Your task to perform on an android device: I want to use the To-Do Reminder app to share my reminder of buying New Balance hiking shoes with my son, Evan Kramer, at his email address, evankramer@gmail.com.
Image 0: 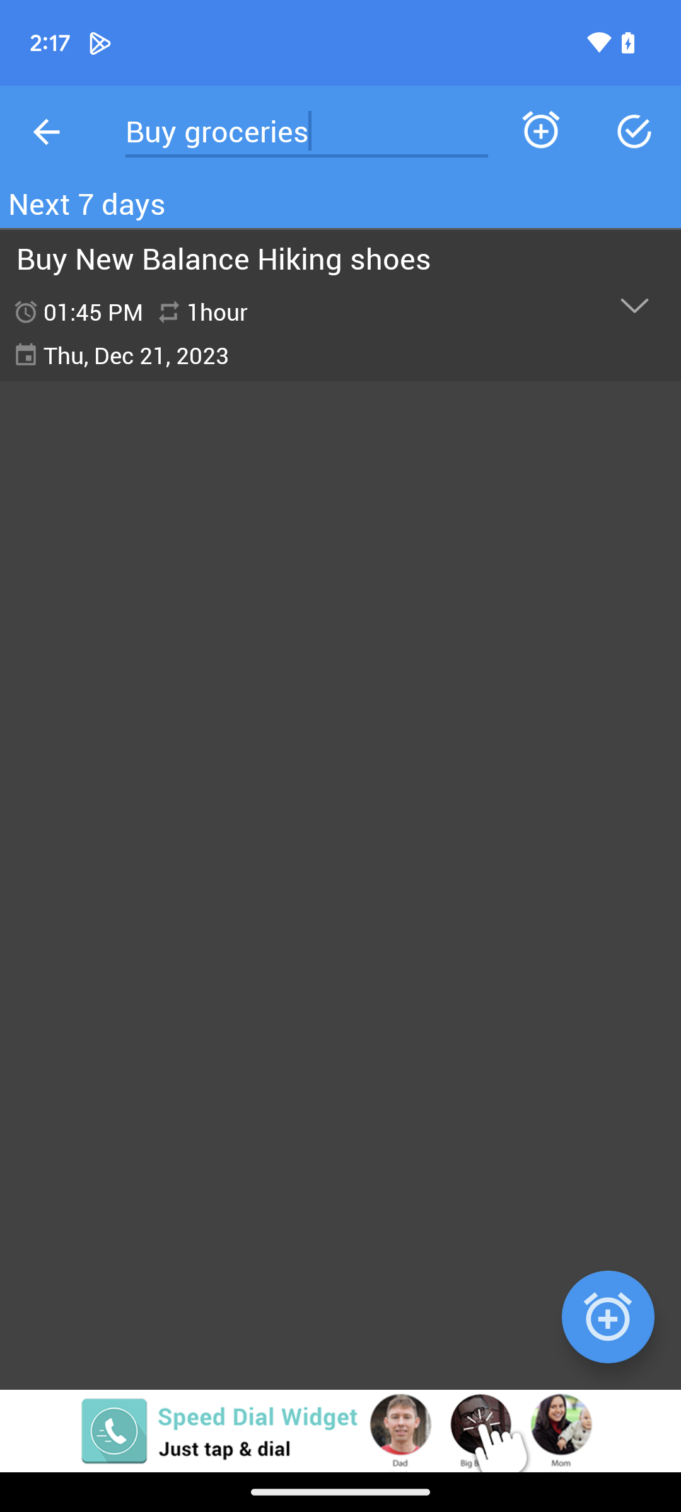
Click on the reminder to buy New Balance Hiking shoes
Step 0: click (257, 296)
Image 1: 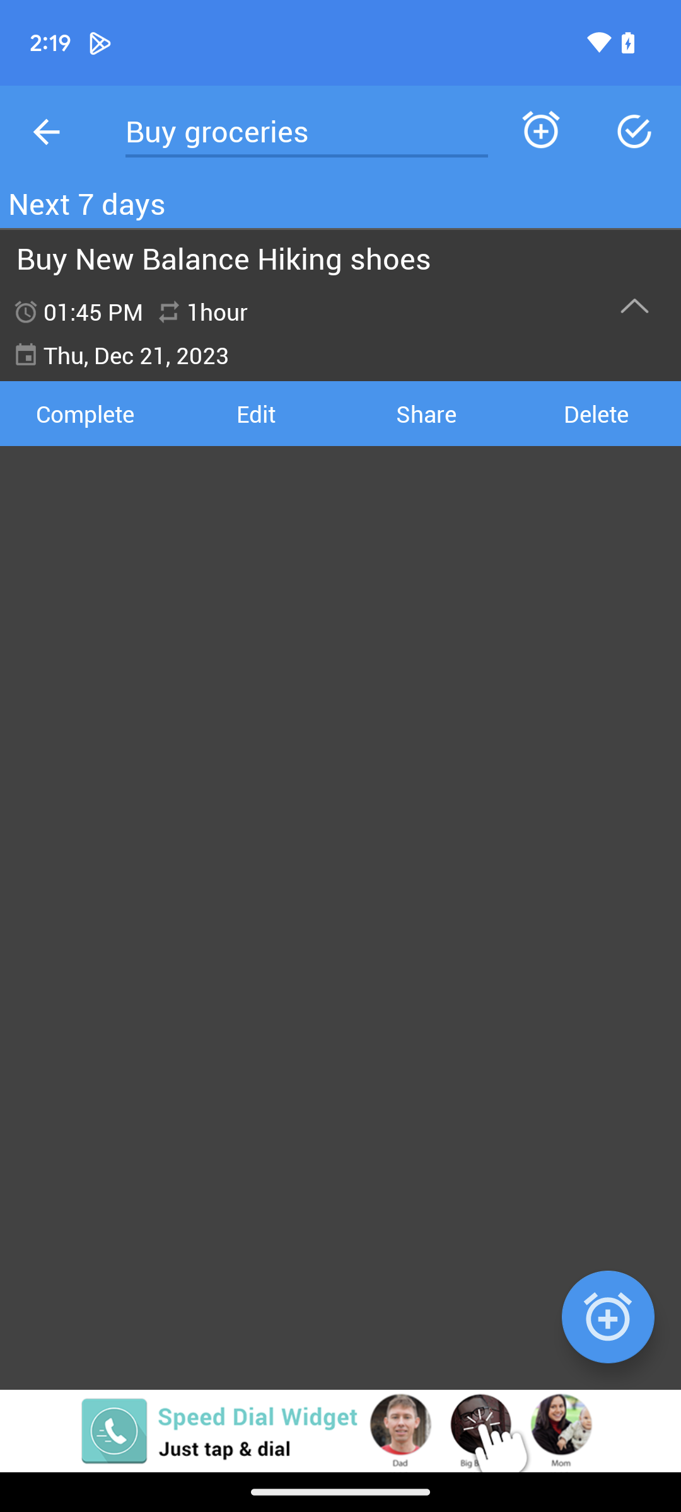
Click on edit
Step 1: click (255, 413)
Image 2: 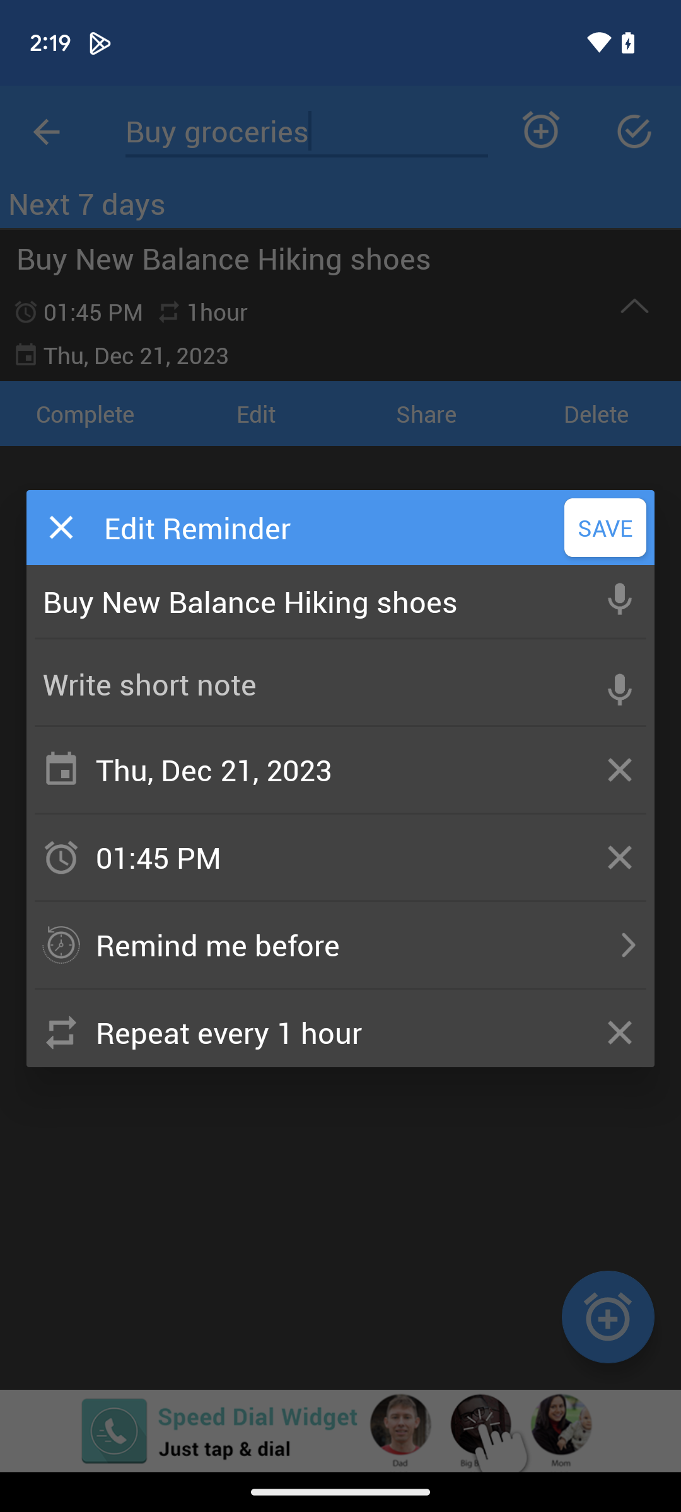
Go back
Step 2: press back button
Image 3: 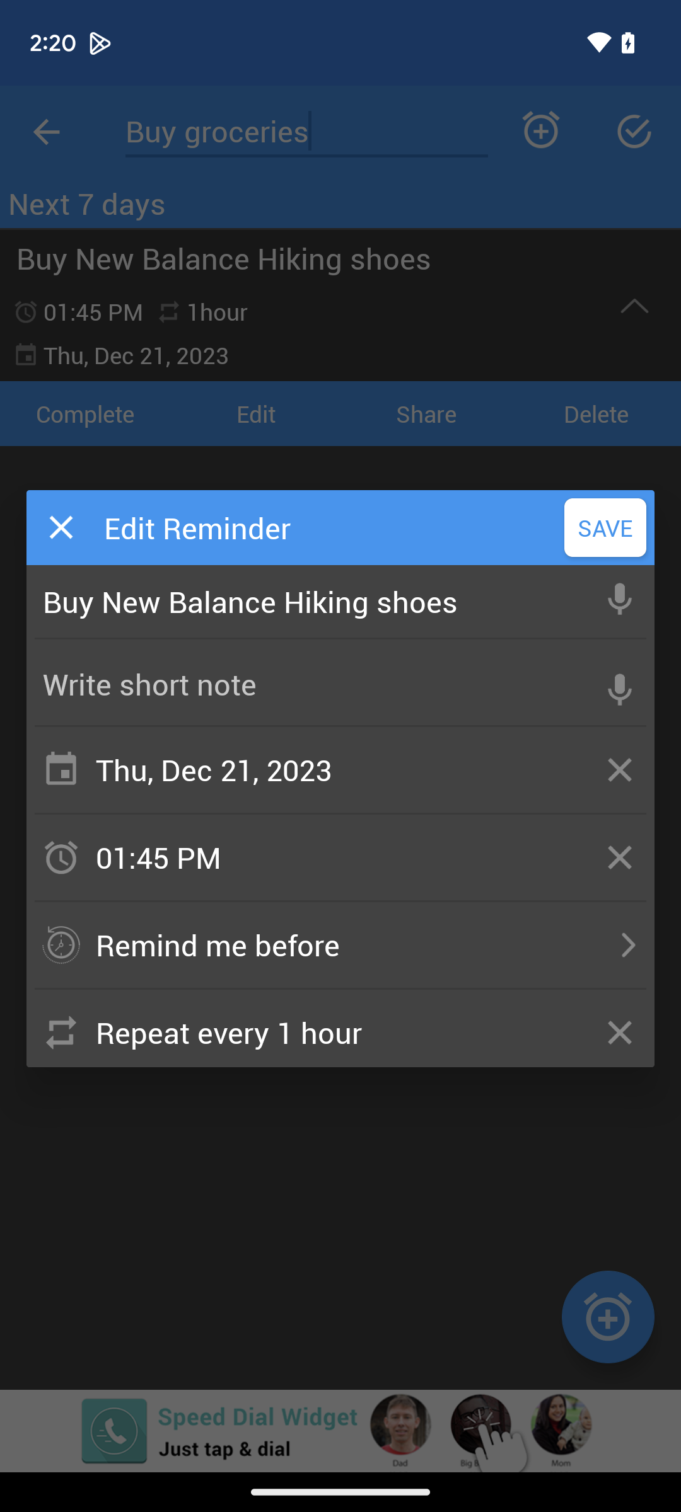
Go back
Step 3: press back button
Image 4: 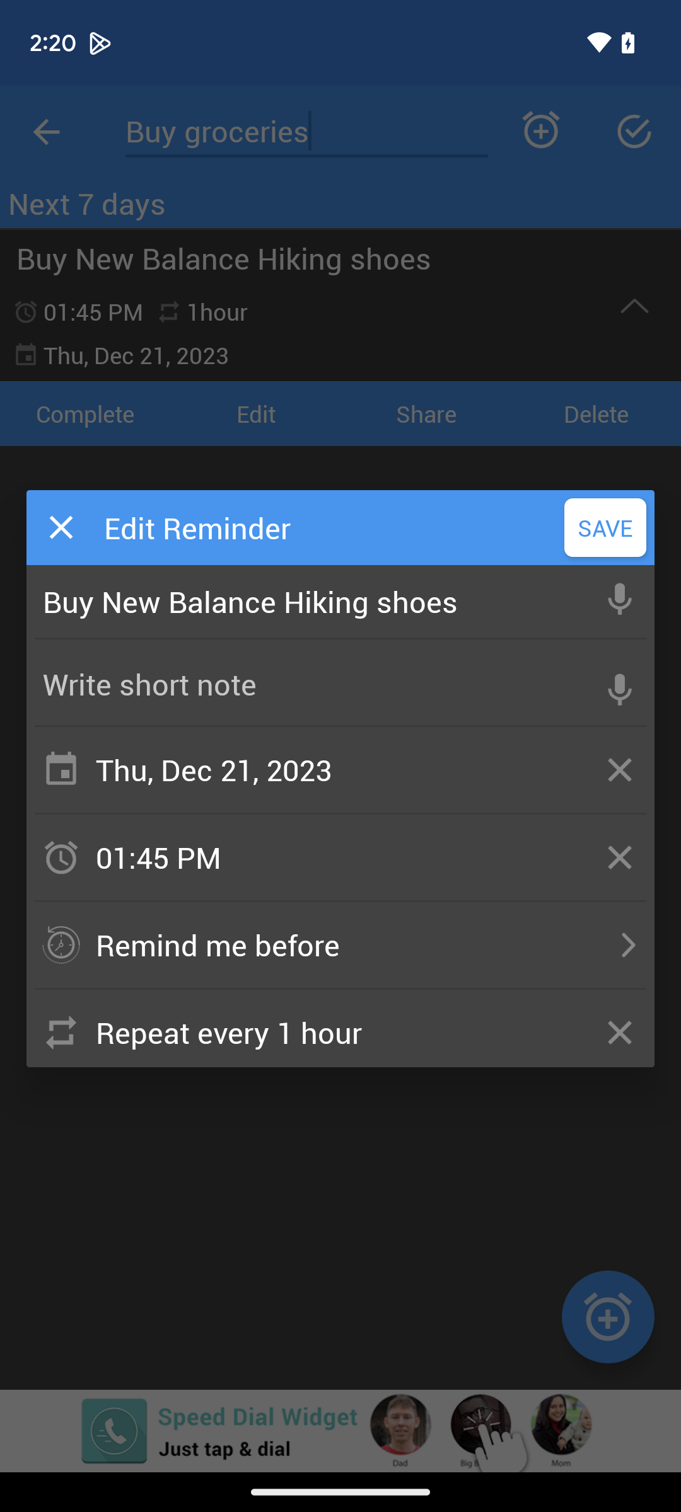
Go back
Step 4: click (605, 527)
Image 6: 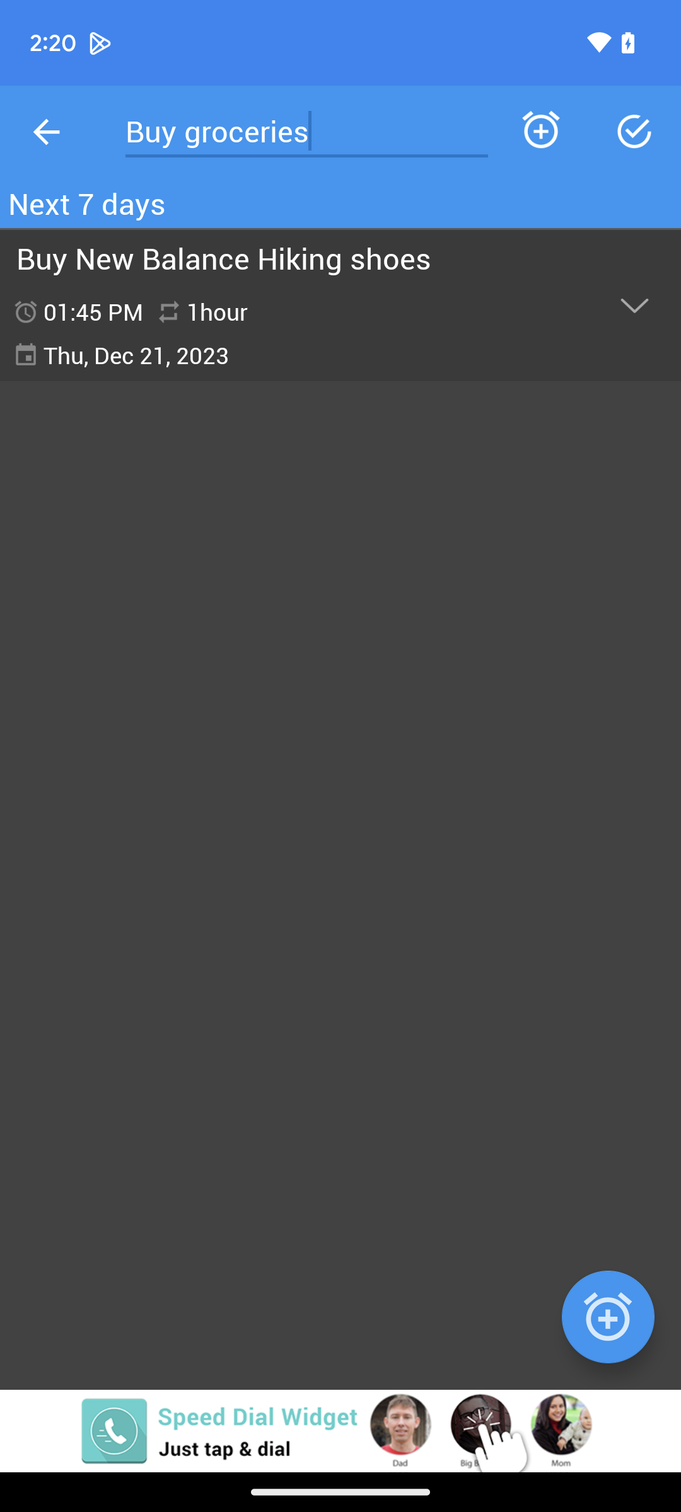
Click on update
Step 6: click (199, 311)
Image 7: 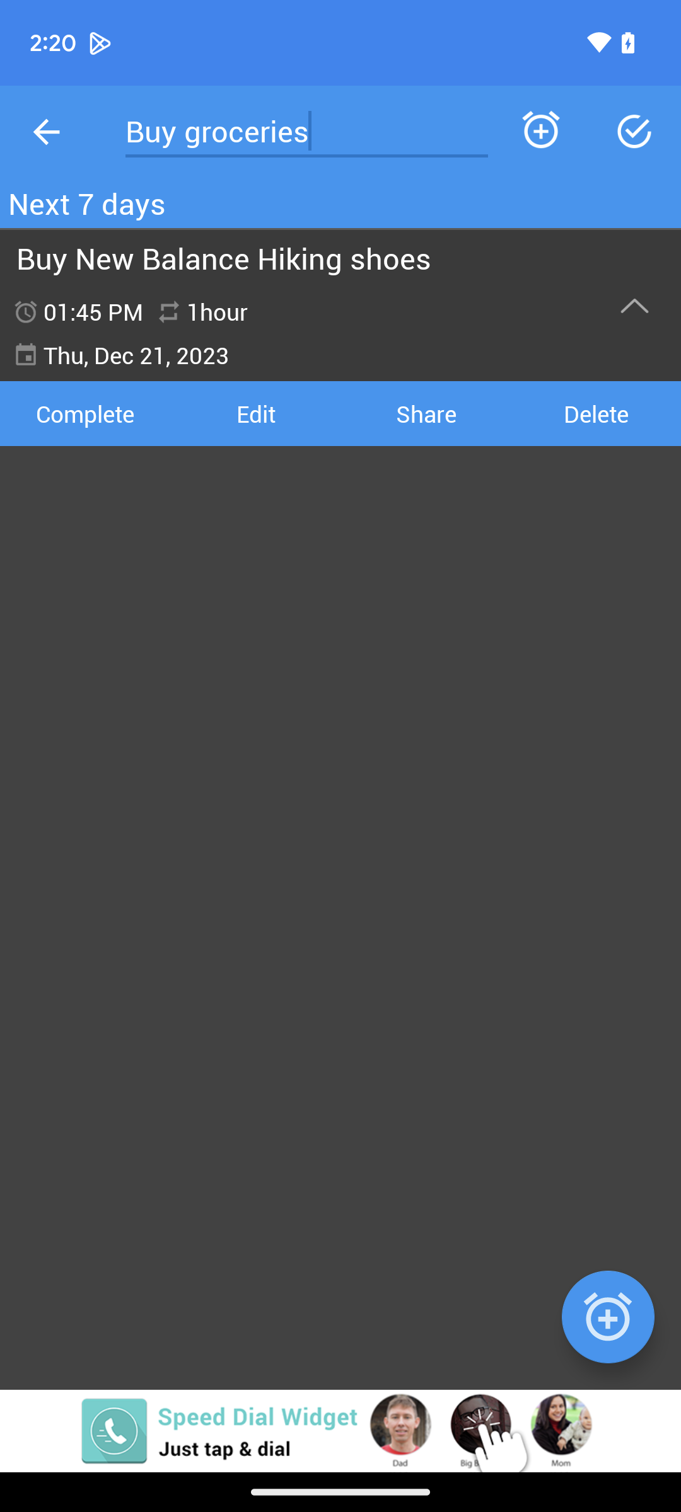
Click on share
Step 7: click (426, 413)
Image 9: 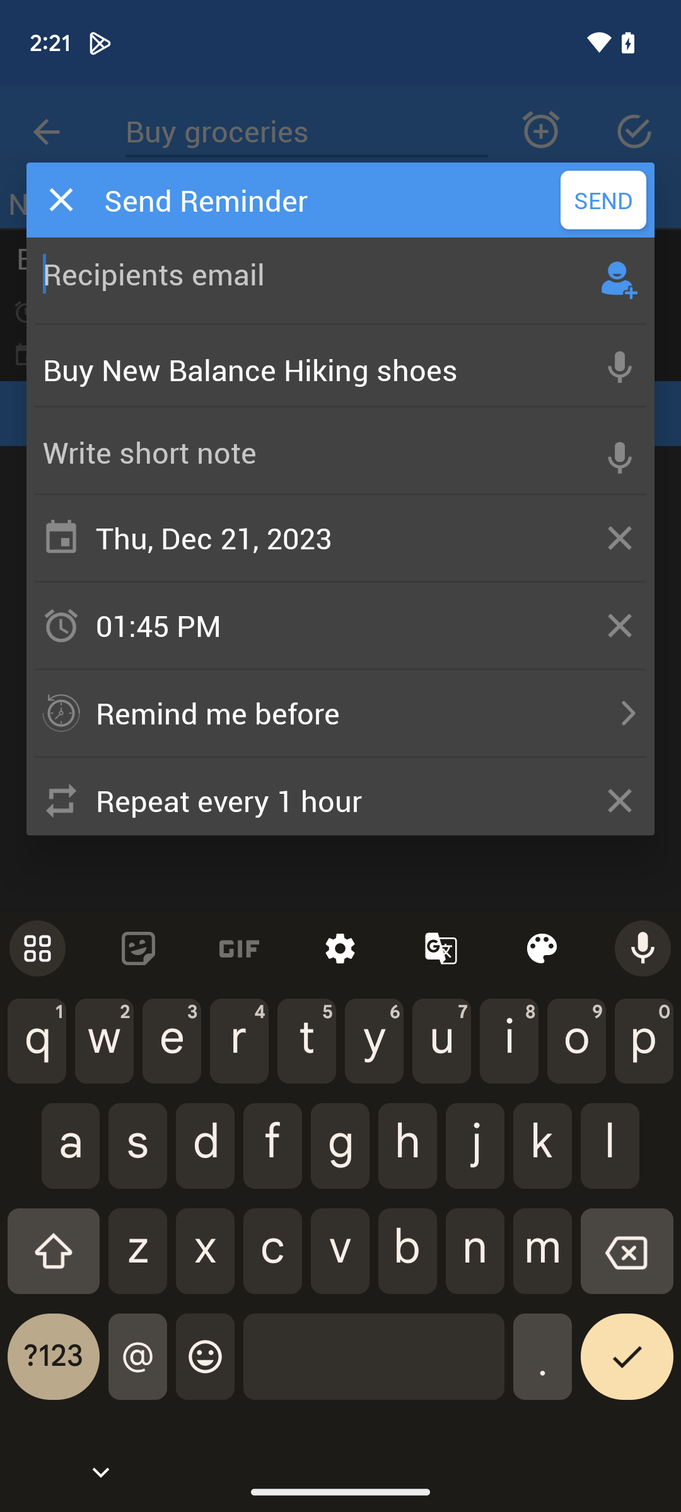
Add email id of Evan Kramer
Step 9: type "evankramer@gmail.com"
Image 10: 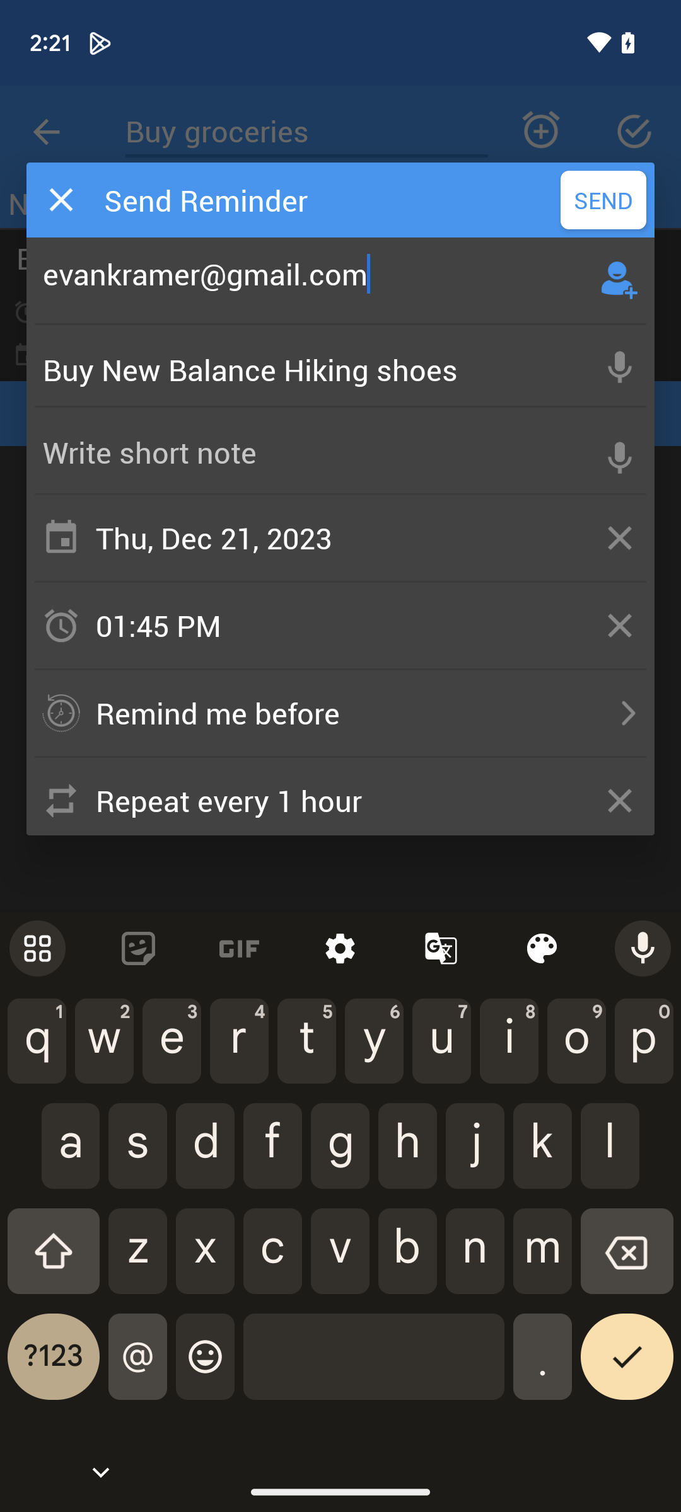
Click on send
Step 10: click (603, 200)
Image 12: 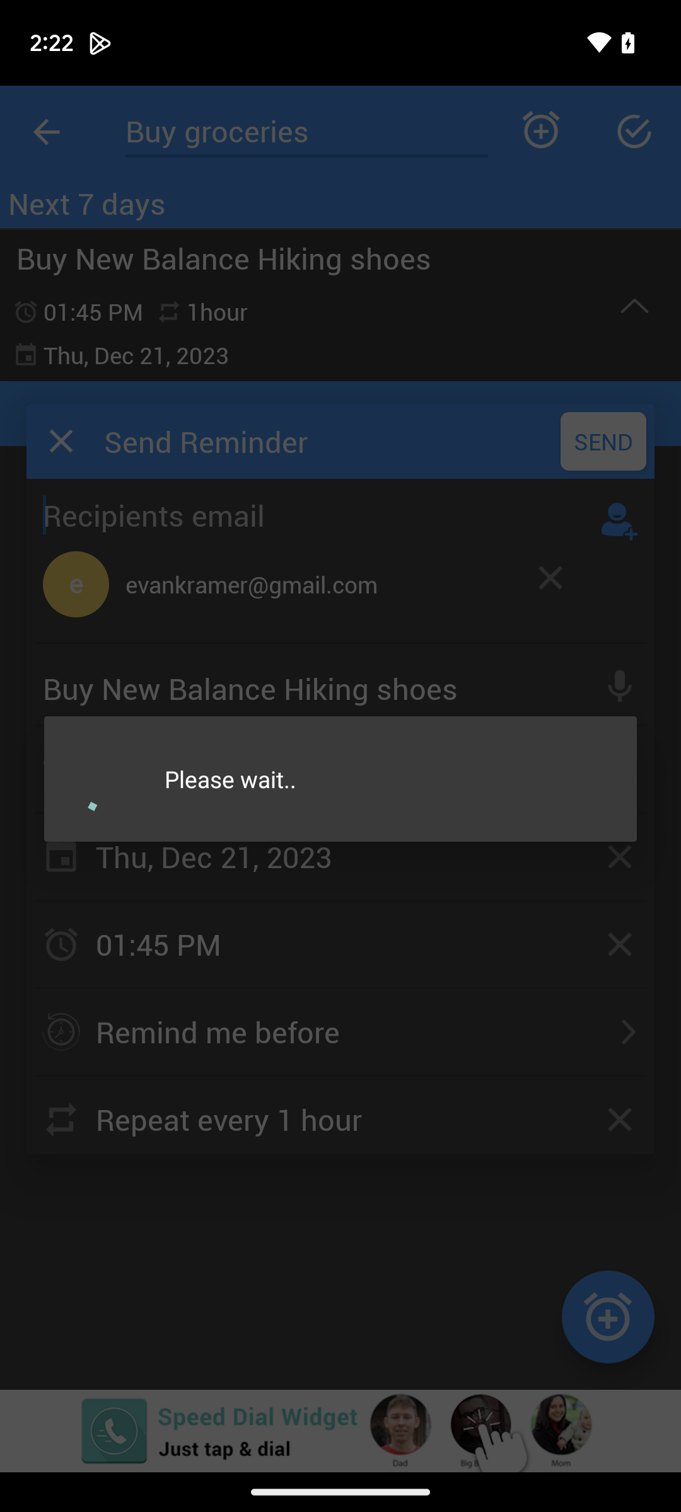
Click on send
Step 12: wait
Image 13: 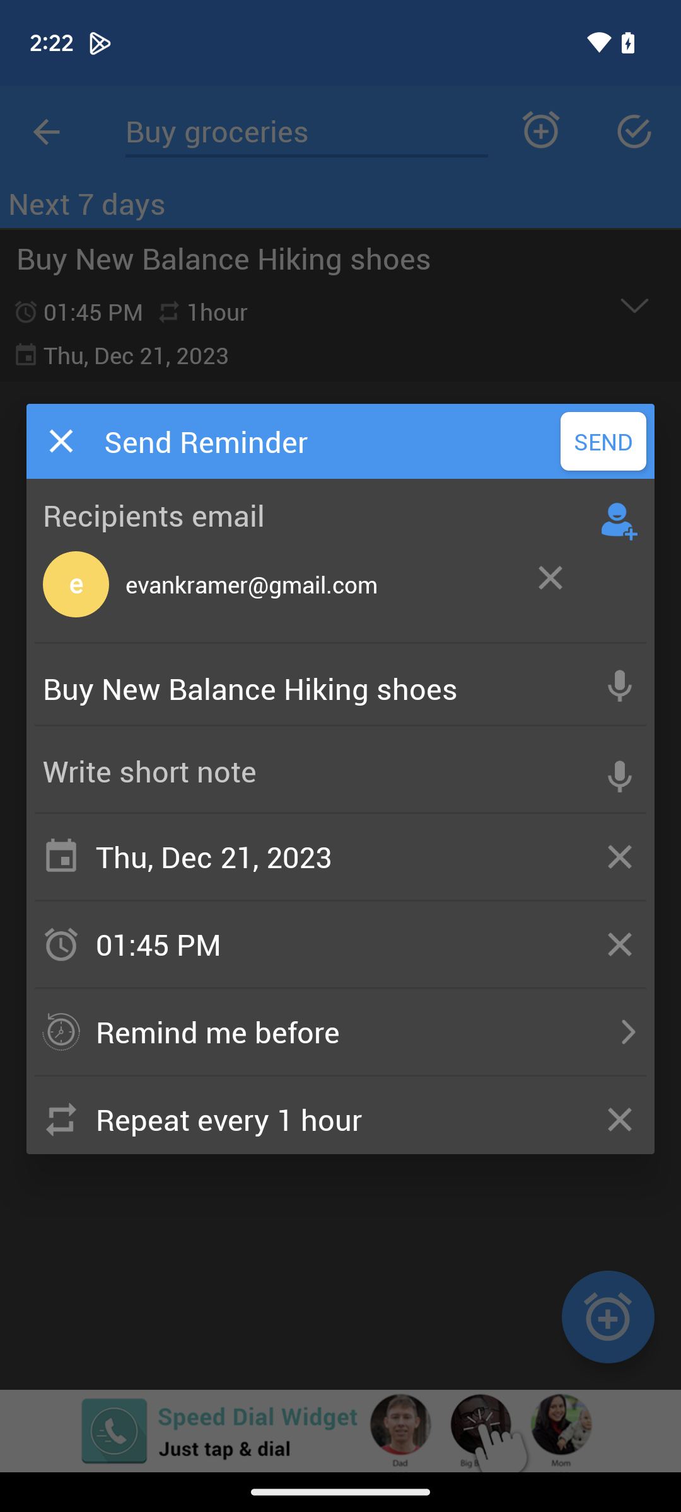
Click on send
Step 13: click (603, 441)